Your task to perform on an android device: I would like to reset the time to 0 in the Stopwatch on Clock app.
Image 0: 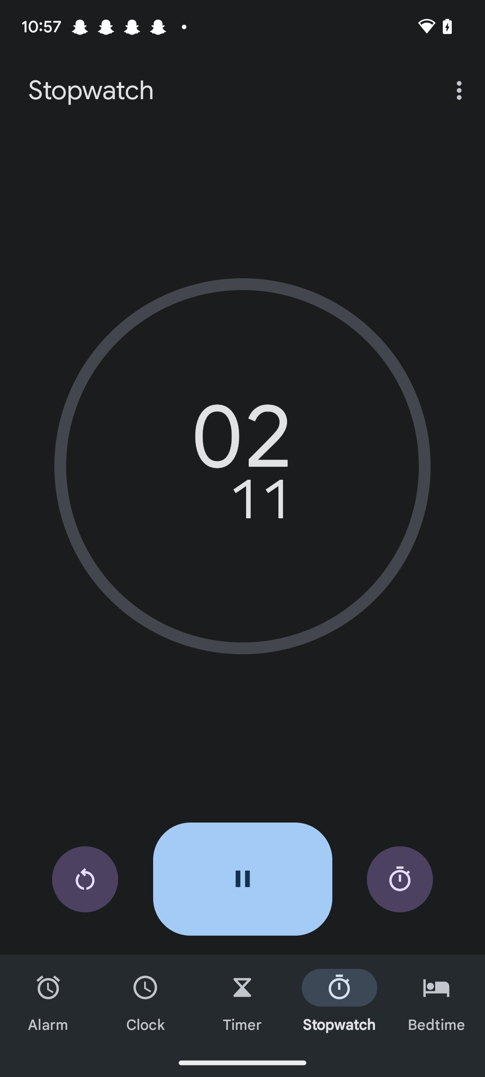
Click on the reset button icon on the left side of the screen.
Step 0: click (85, 879)